Your task to perform on an android device: Open Wanderu app, View the train schedule of First search result Along with view the train arrival and departure time.
Image 0: 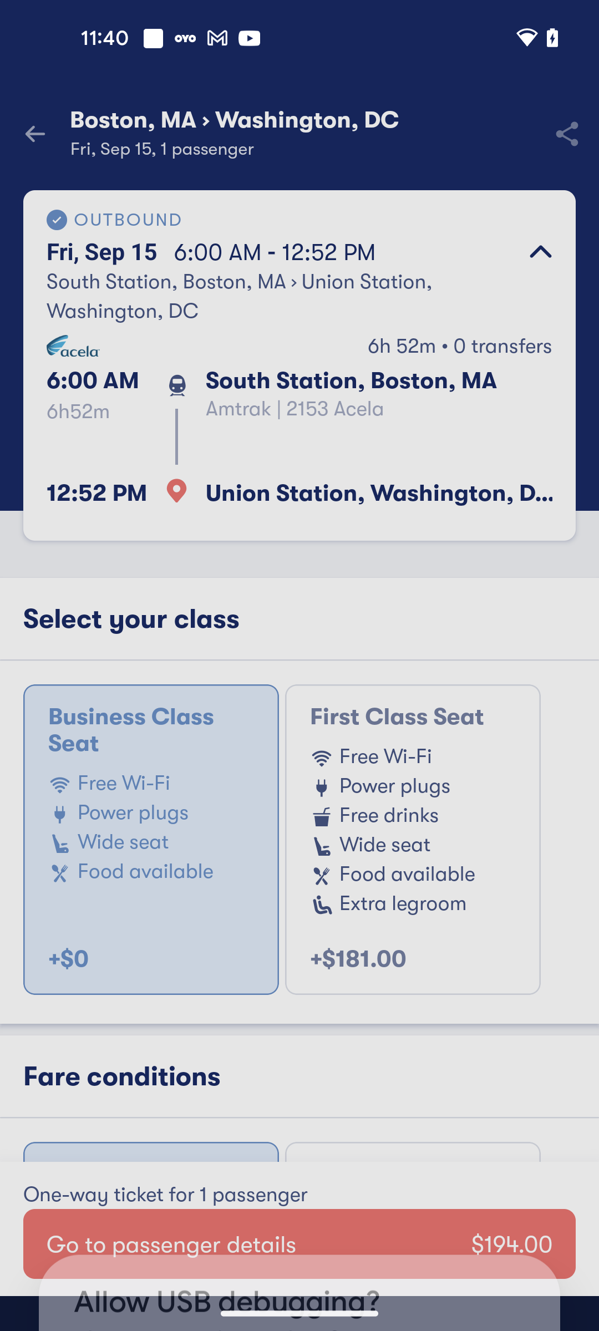
Open Wanderu app
Step 0: open app "Wanderu"
Image 1: 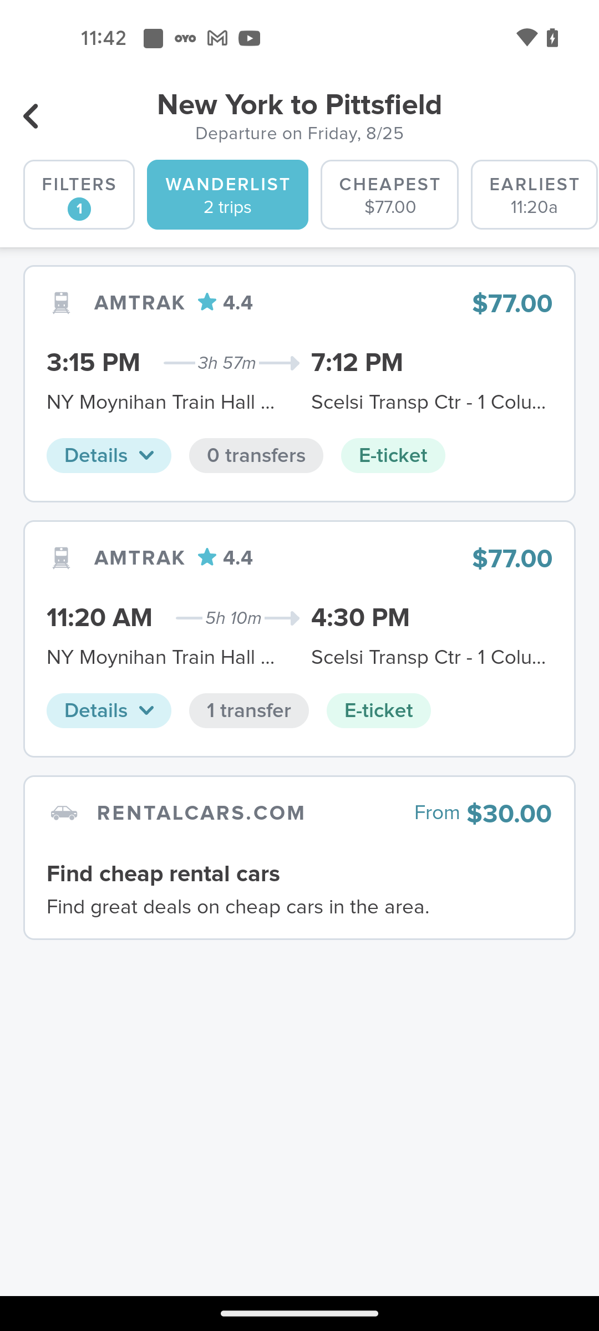
Open the First search result
Step 1: click (93, 363)
Image 2: 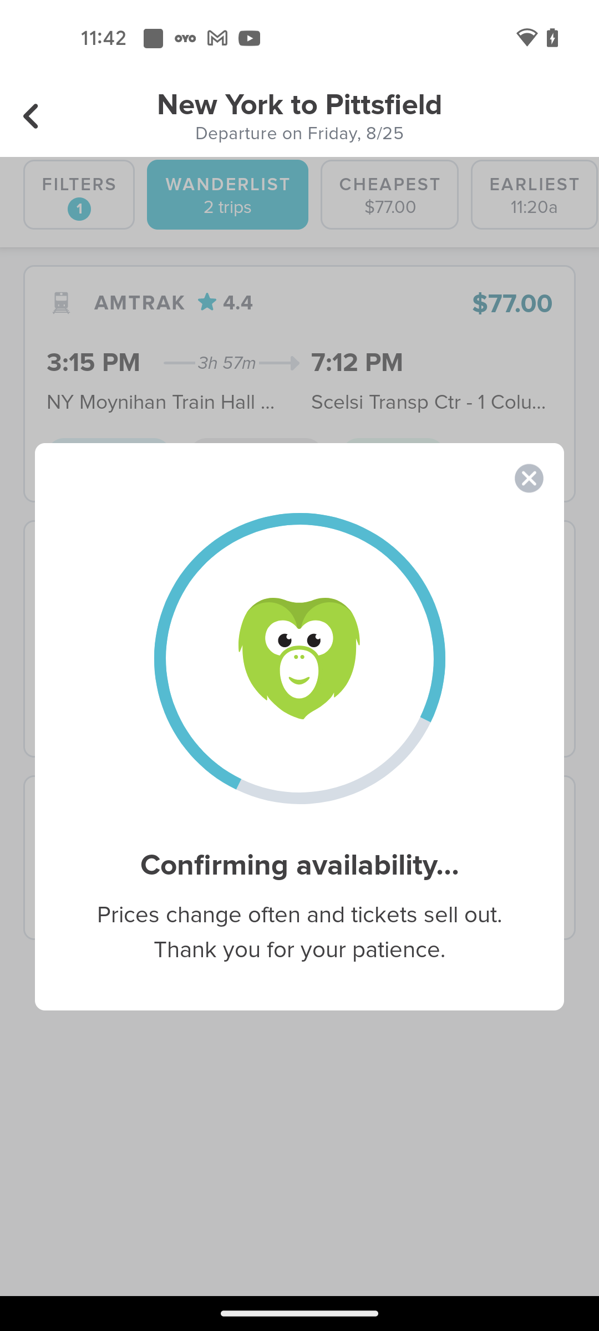
Open the First search result
Step 2: wait
Image 3: 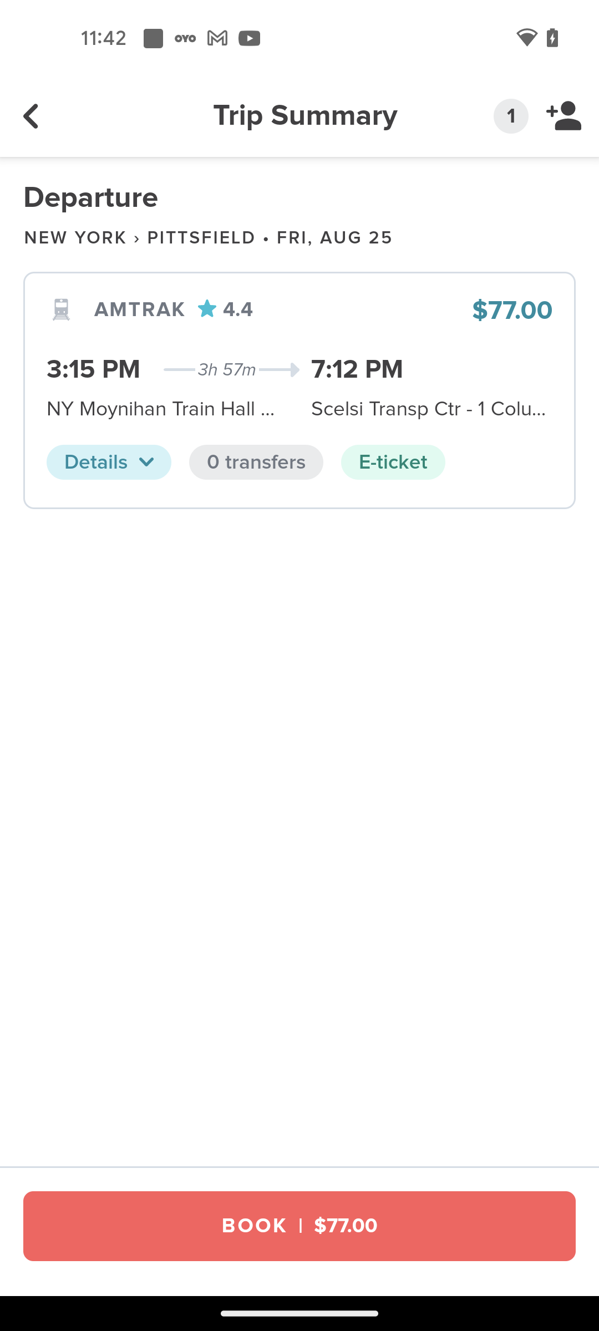
Click on the Details option
Step 3: click (109, 462)